Your task to perform on an android device: Add a message note for my husband, "happy marriage anniversary," in the Blossoms & Wine—Red Roses and Wine Gifte message card, and in the sender's name, type Amellia.
Image 0: 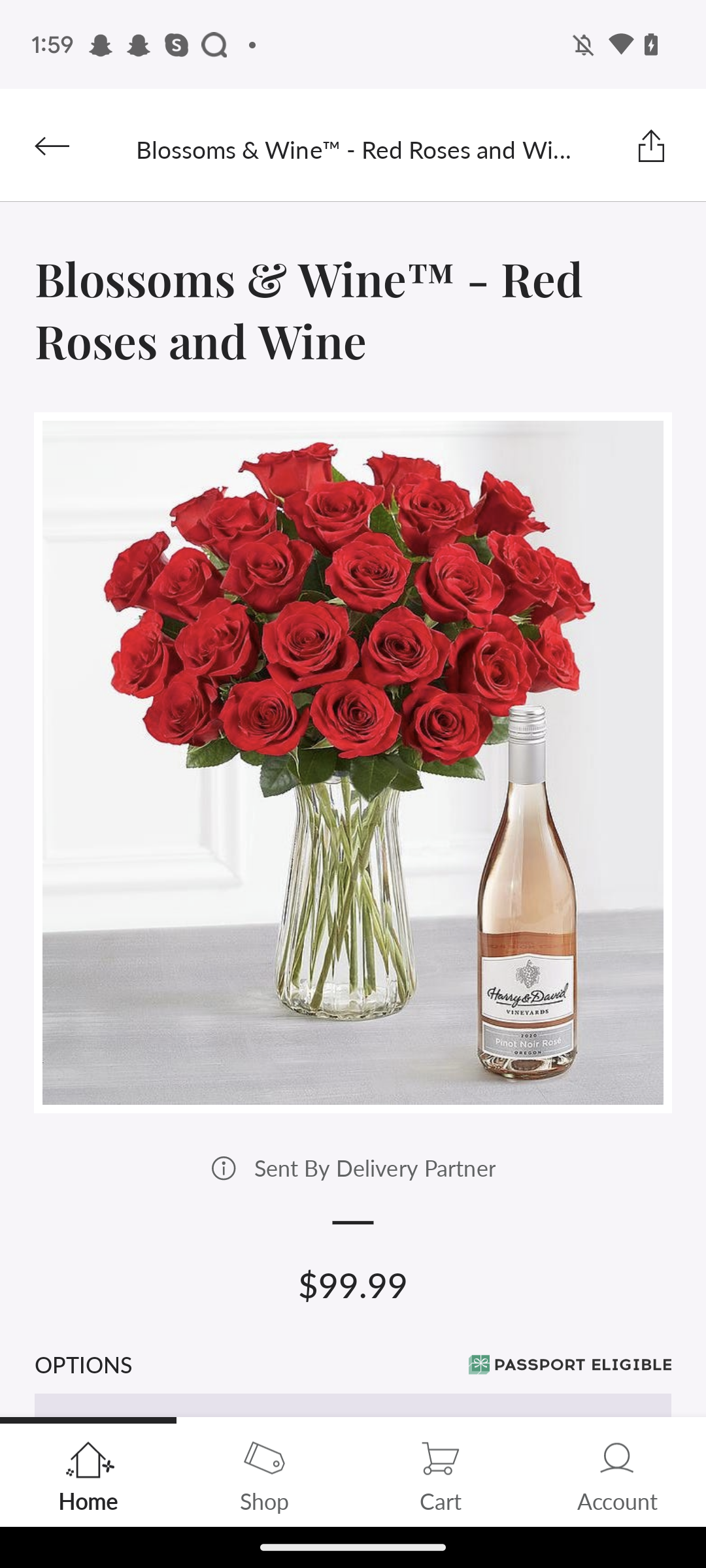
Scroll up
Step 0: scroll down
Image 1: 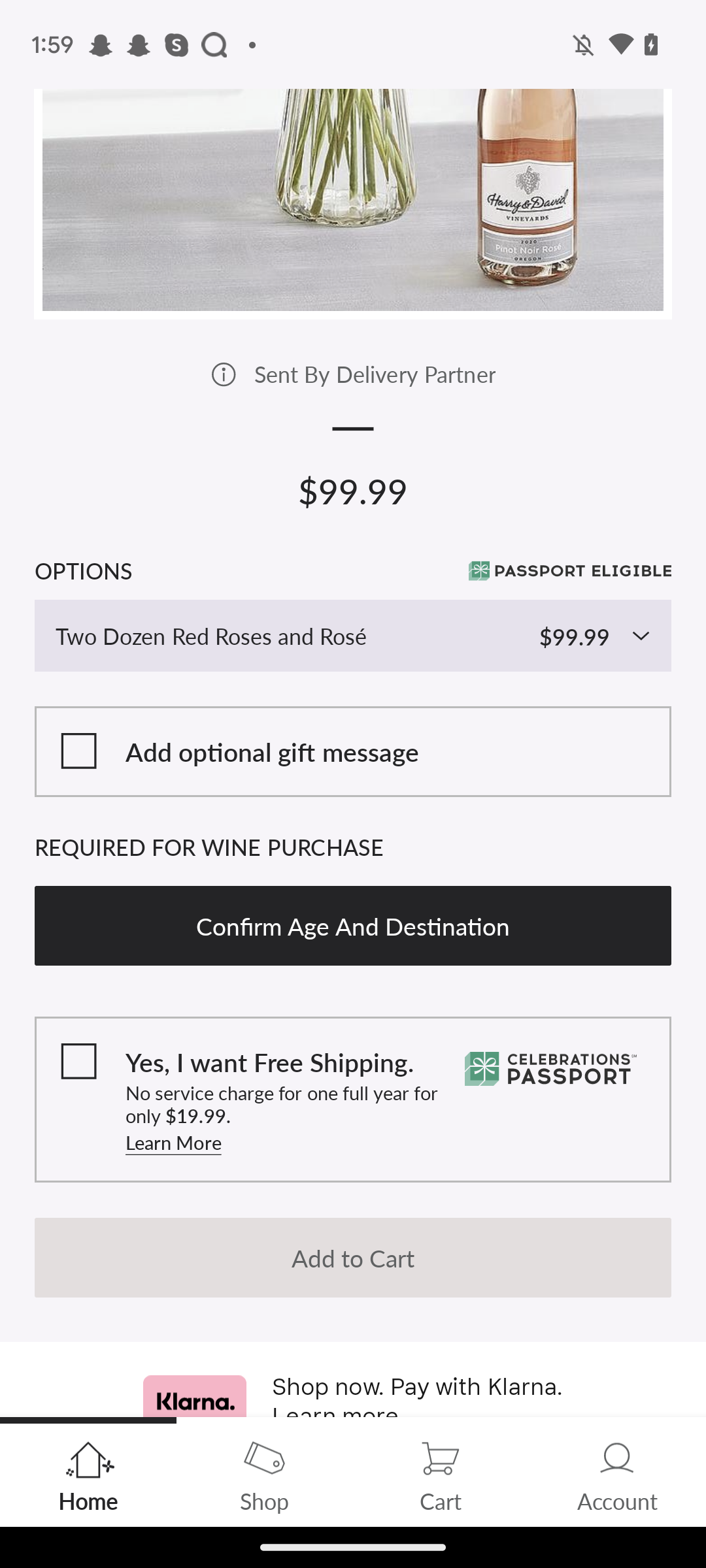
Click on the Checkbox of  "Add optional gift message" tab.
Step 1: click (73, 745)
Image 2: 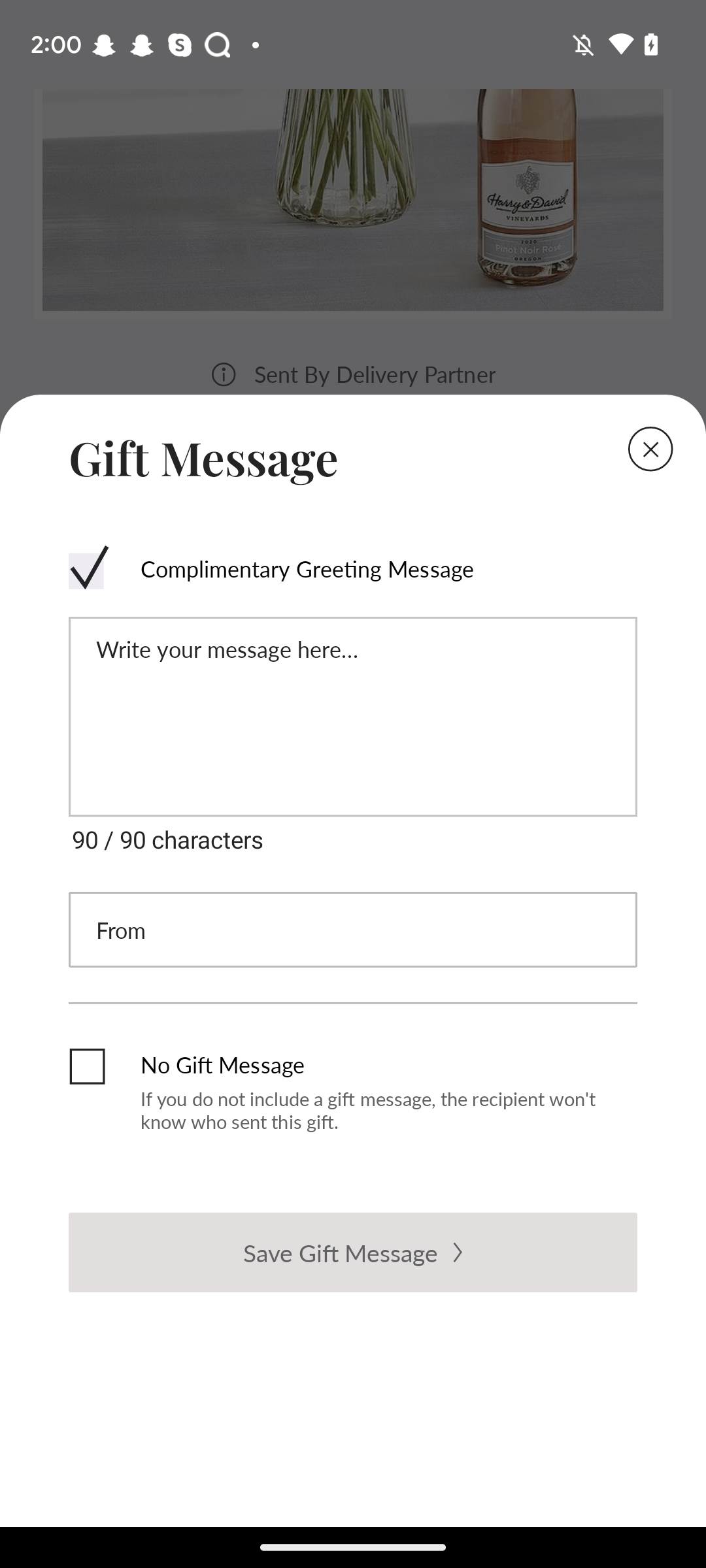
click on the message input box.
Step 2: click (352, 650)
Image 3: 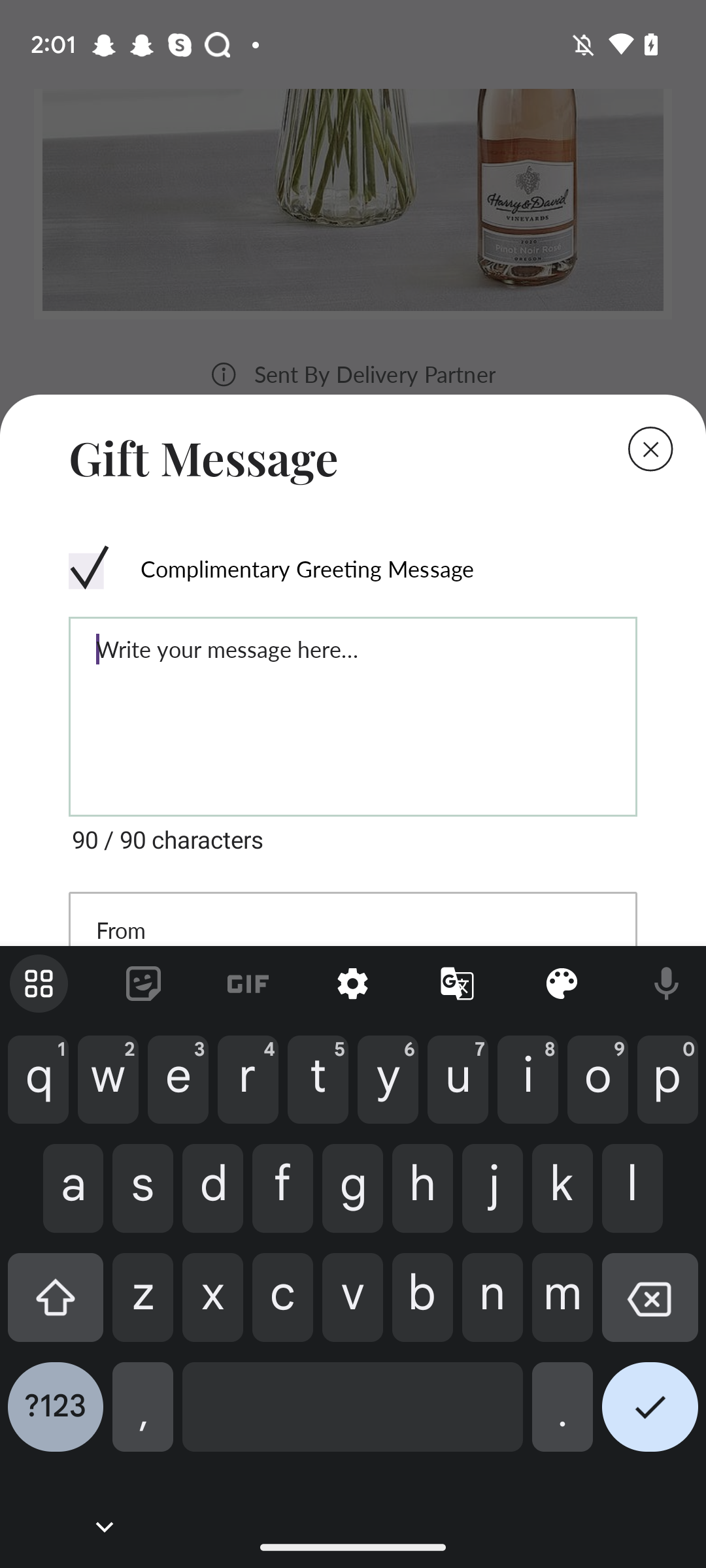
Type "happy marriage anniversary" in the input box.
Step 3: type "happy marriage anniversary"
Image 4: 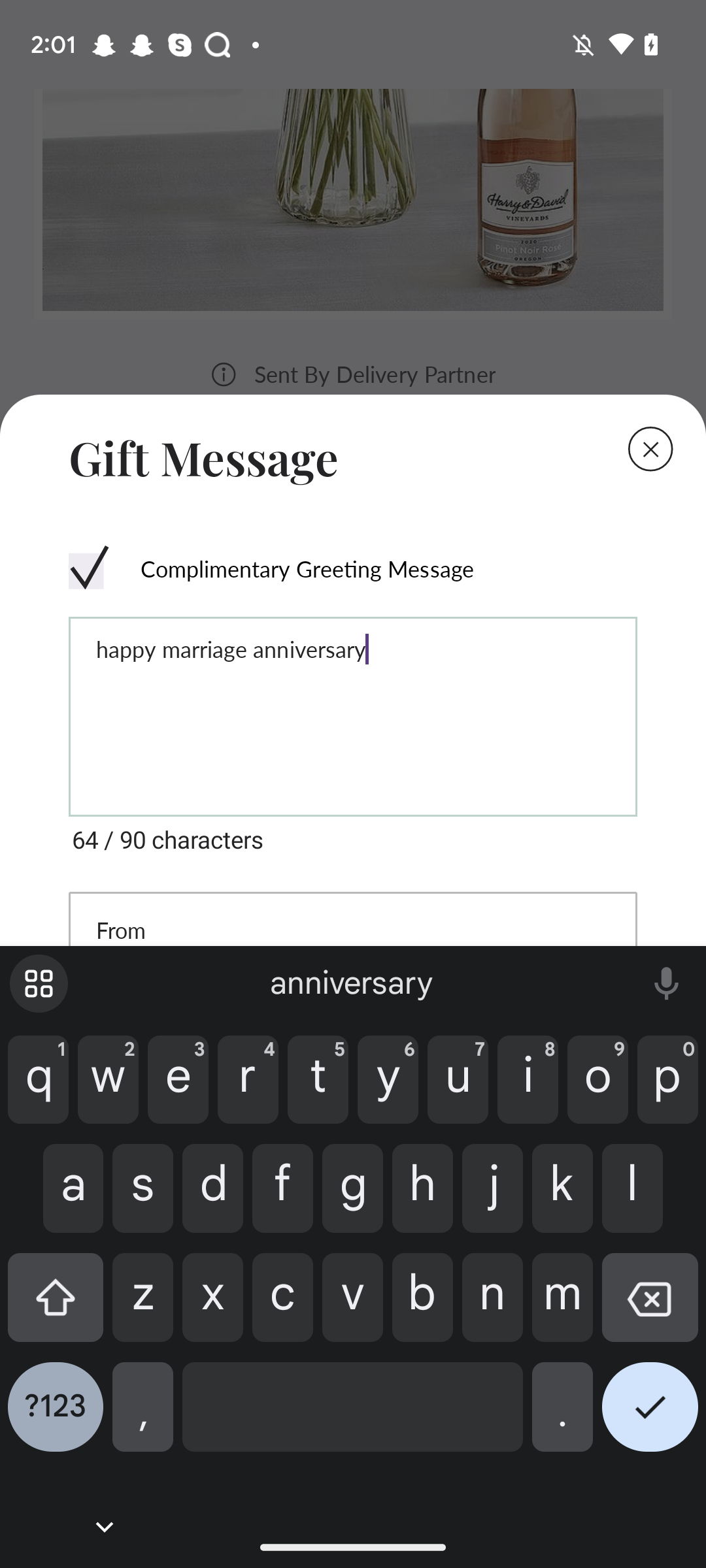
Click on the sender's name input box.
Step 4: click (353, 930)
Image 5: 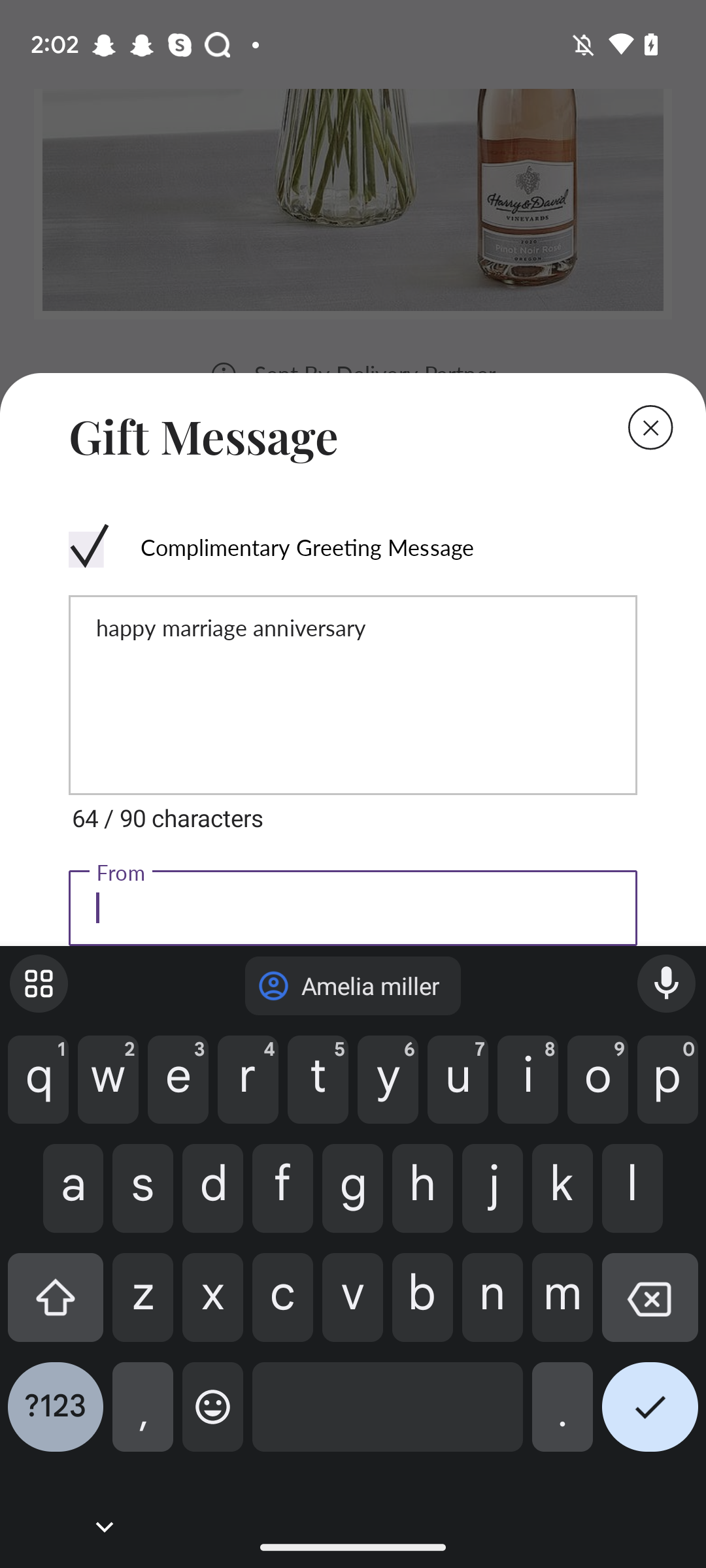
Type "Amelia" in the input box.
Step 5: type "Amelia"
Image 6: 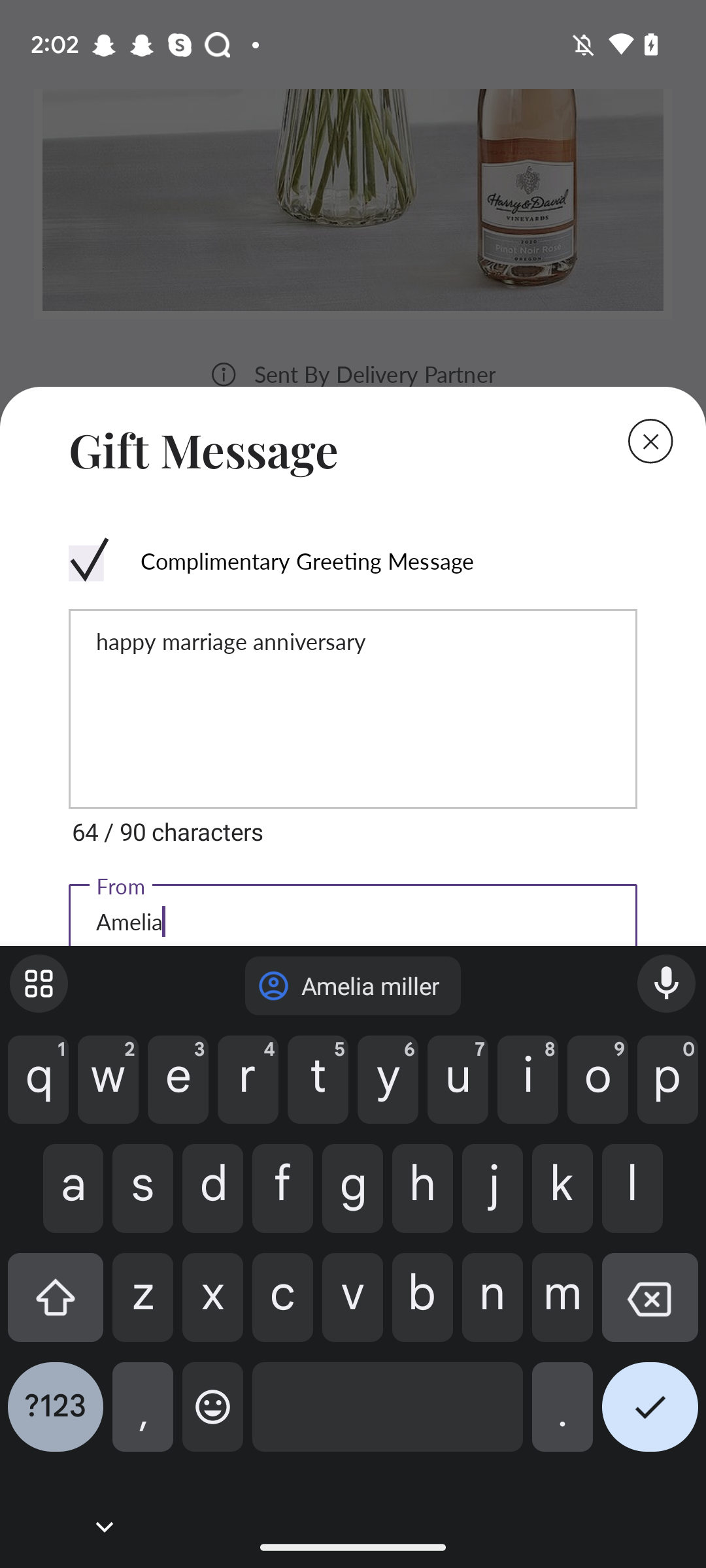
Click on the right tick icon at the bottom right corner of the keyboard.
Step 6: click (650, 1417)
Image 7: 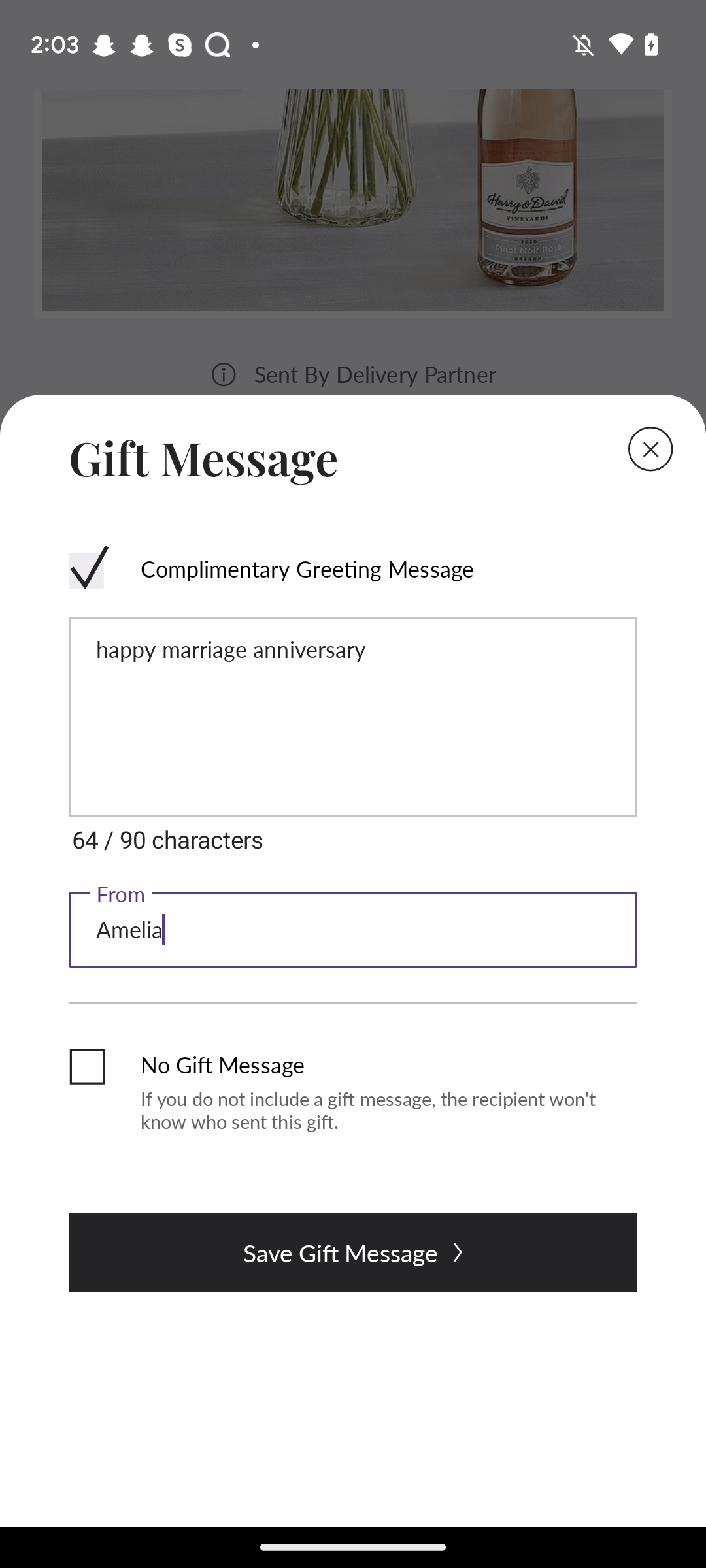
Click on the "Save Gift Message" button.
Step 7: click (353, 1252)